Your task to perform on an android device: Export all the reminders in the google drive app
Image 1: 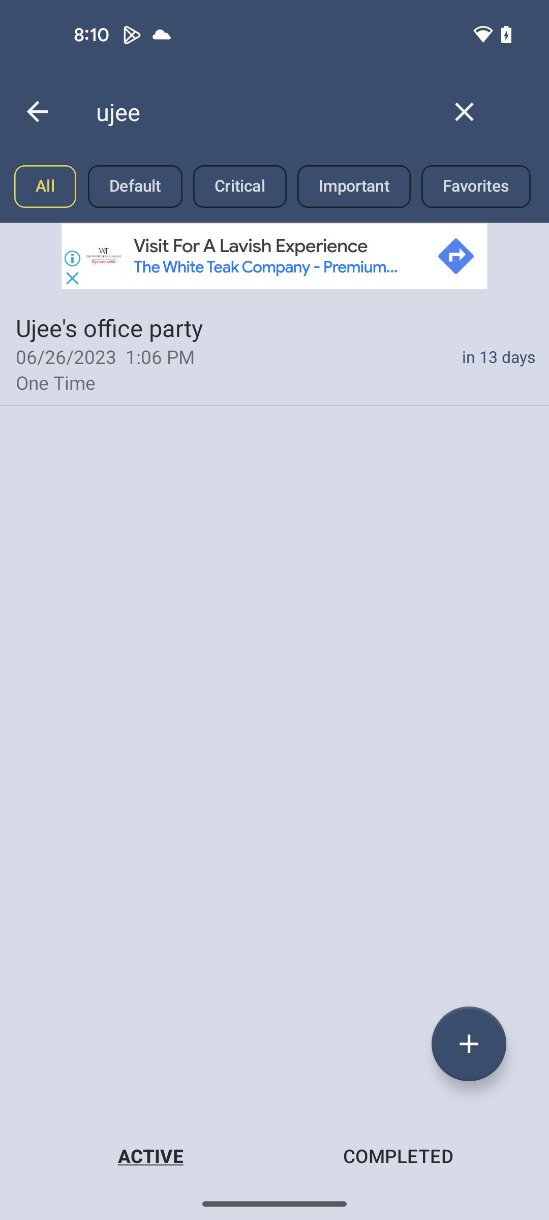
Go back to the previous page
Step 1: press back button
Image 2: 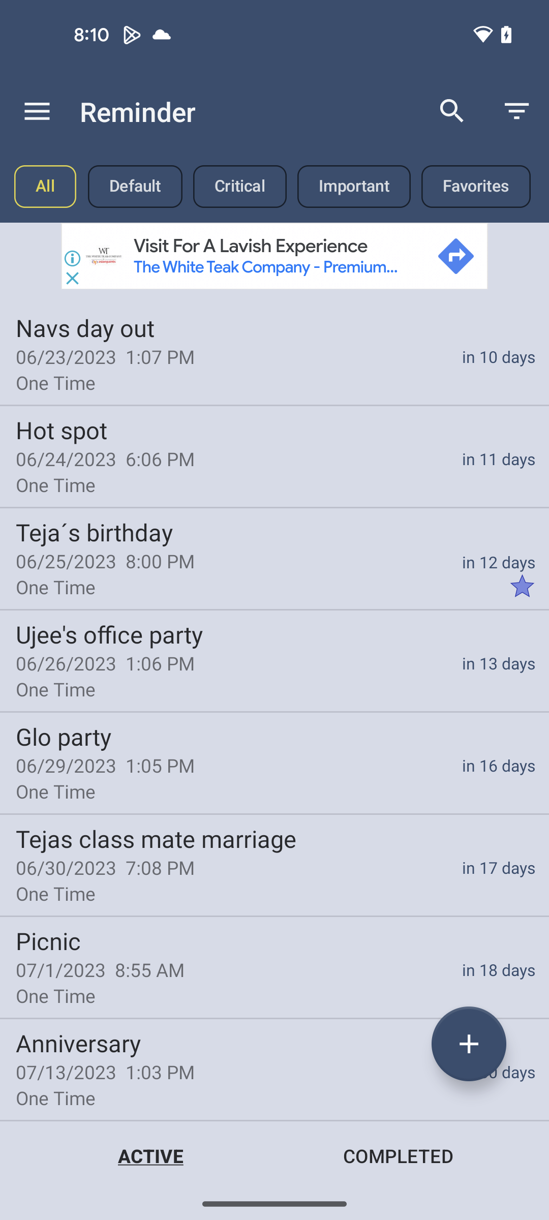
Click on the menu icon at the left top corner of the screen
Step 2: click (37, 111)
Image 3: 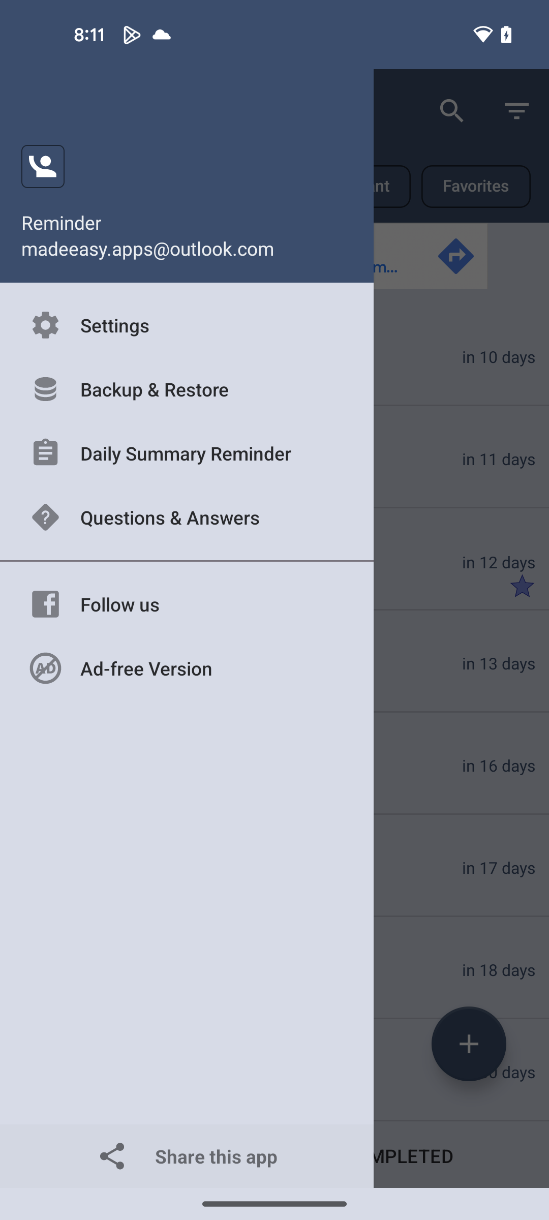
Select backup & restore option
Step 3: click (187, 389)
Image 4: 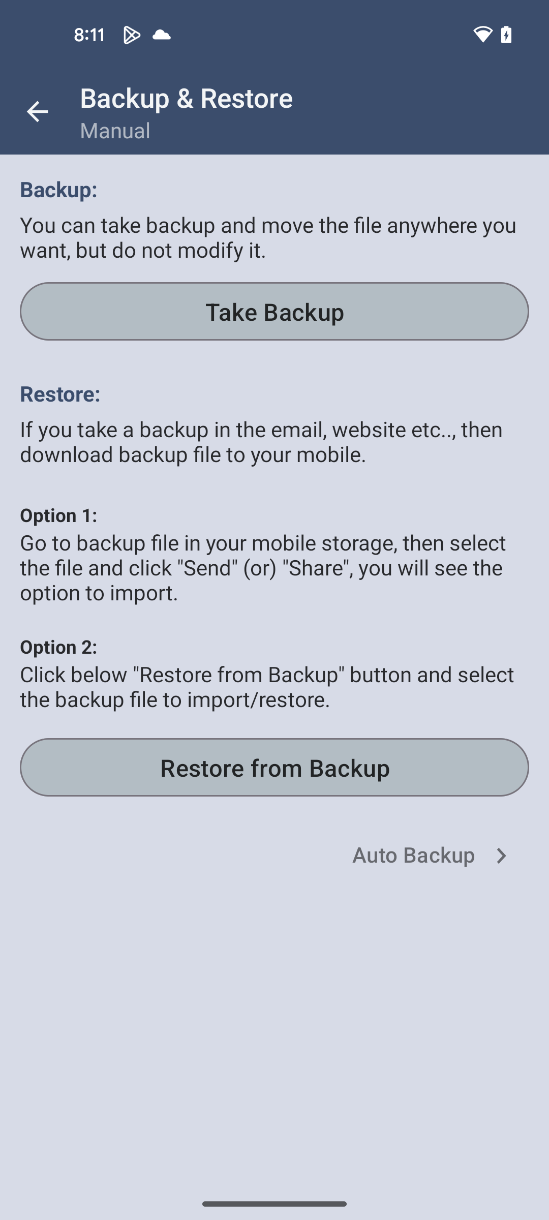
Click on the take backup
Step 4: click (274, 311)
Image 5: 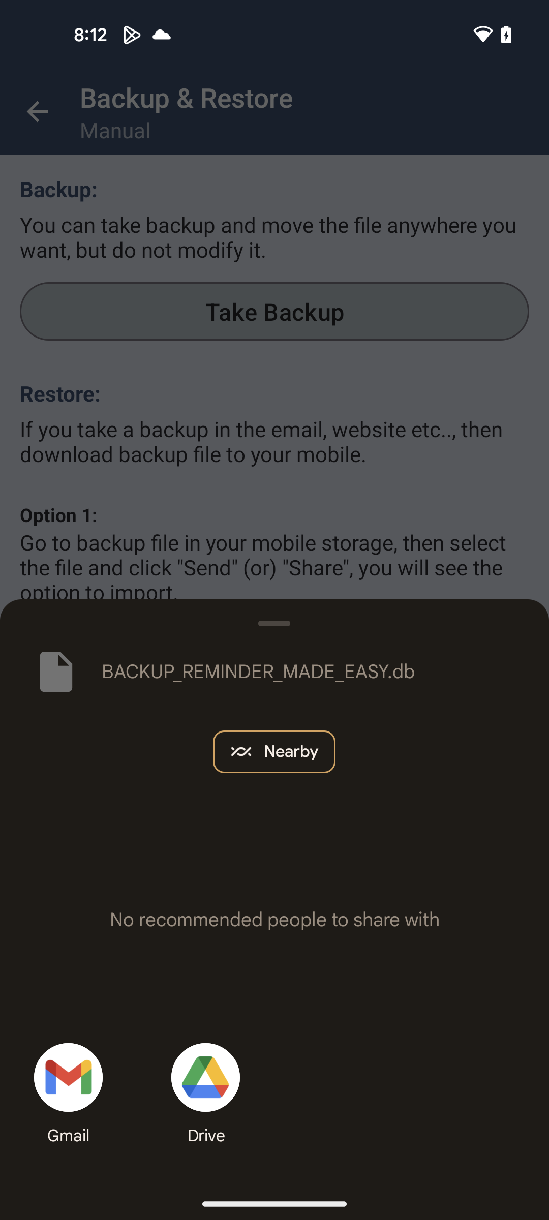
Select google drive at the bottom of the screen
Step 5: click (205, 1077)
Image 6: 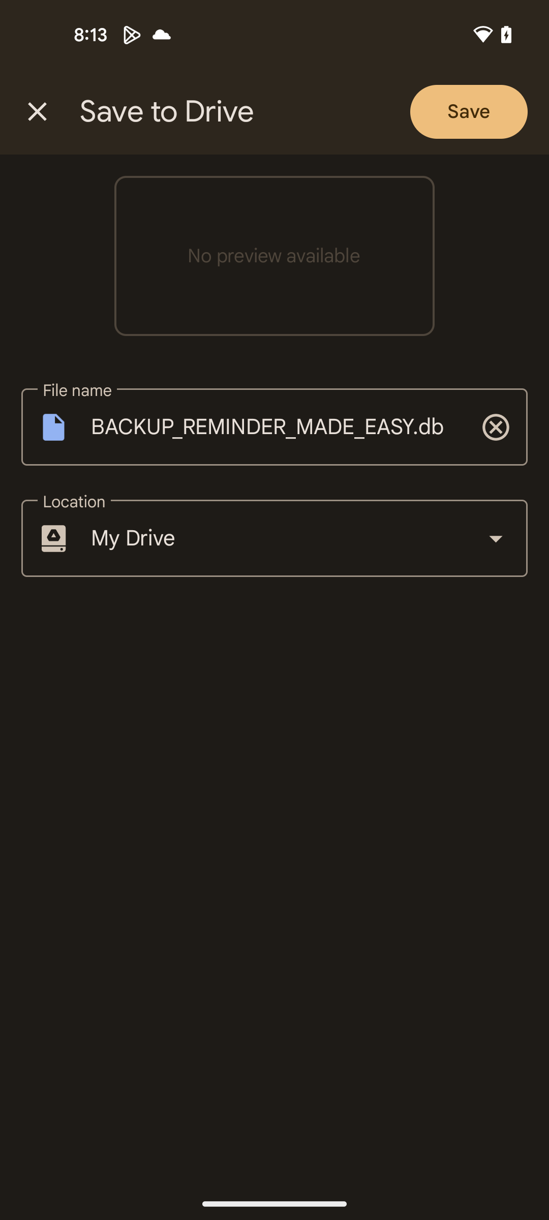
Click on save button at the right top corner of the screen
Step 6: click (469, 111)